Your task to perform on an android device: It has been many years since I studied math, and I have forgotten even the basic concepts of math. I decided to learn the basics of algebra, so I learned the basic concepts of algebra basics in the Khan Academy app.
Image 0: 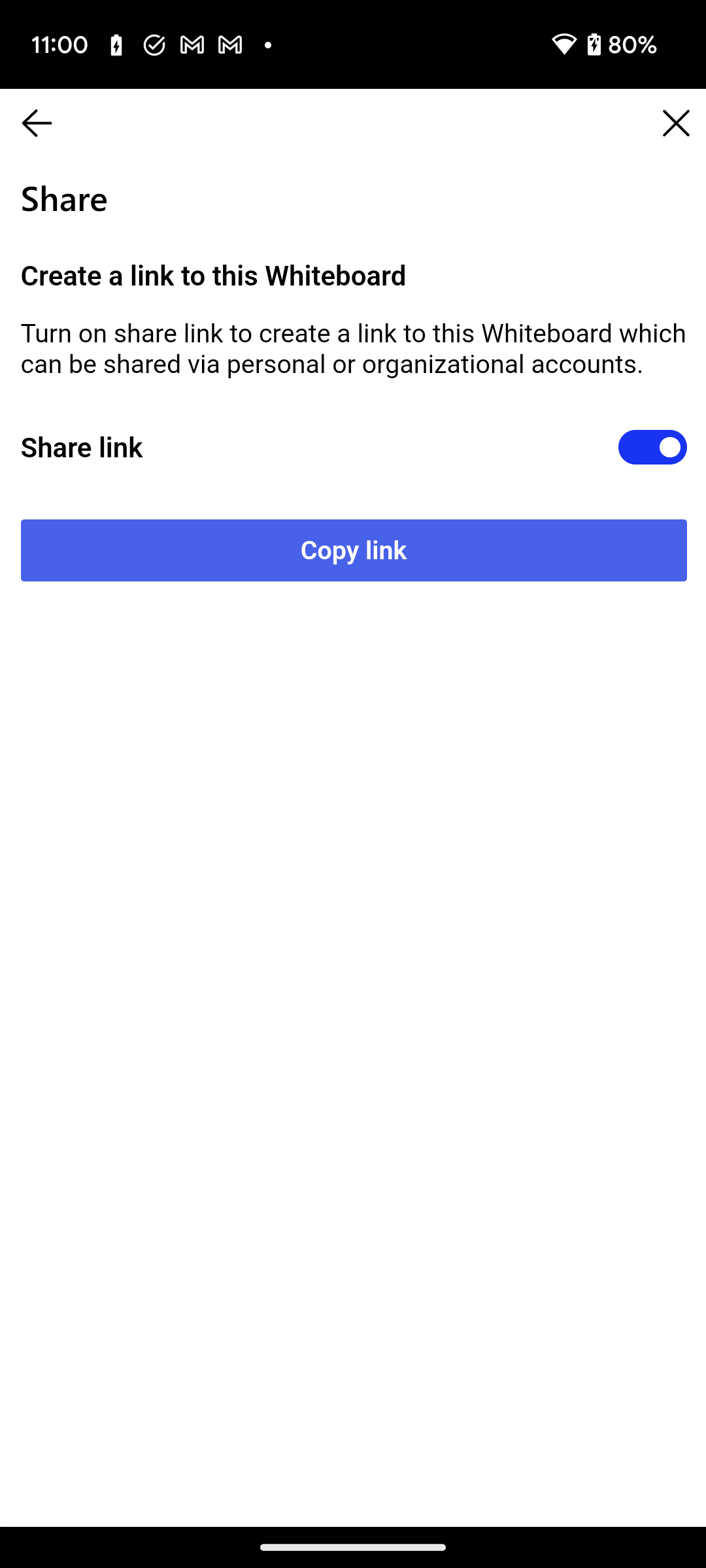
Open the Khan Academy app.
Step 0: open app "Khan Academy"
Image 1: 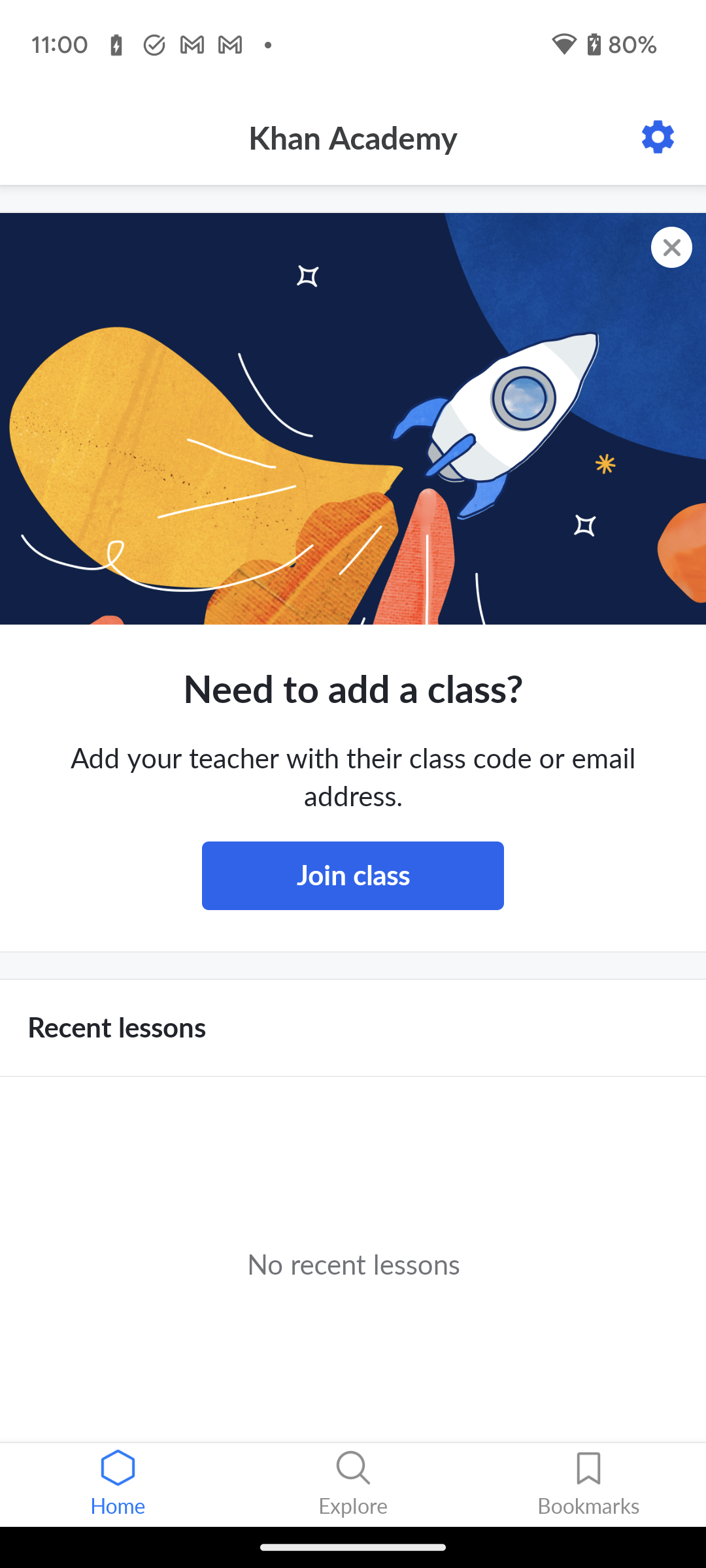
Click on the Explore tab at the bottom of the screen to search for the algebra basics.
Step 1: click (353, 1484)
Image 2: 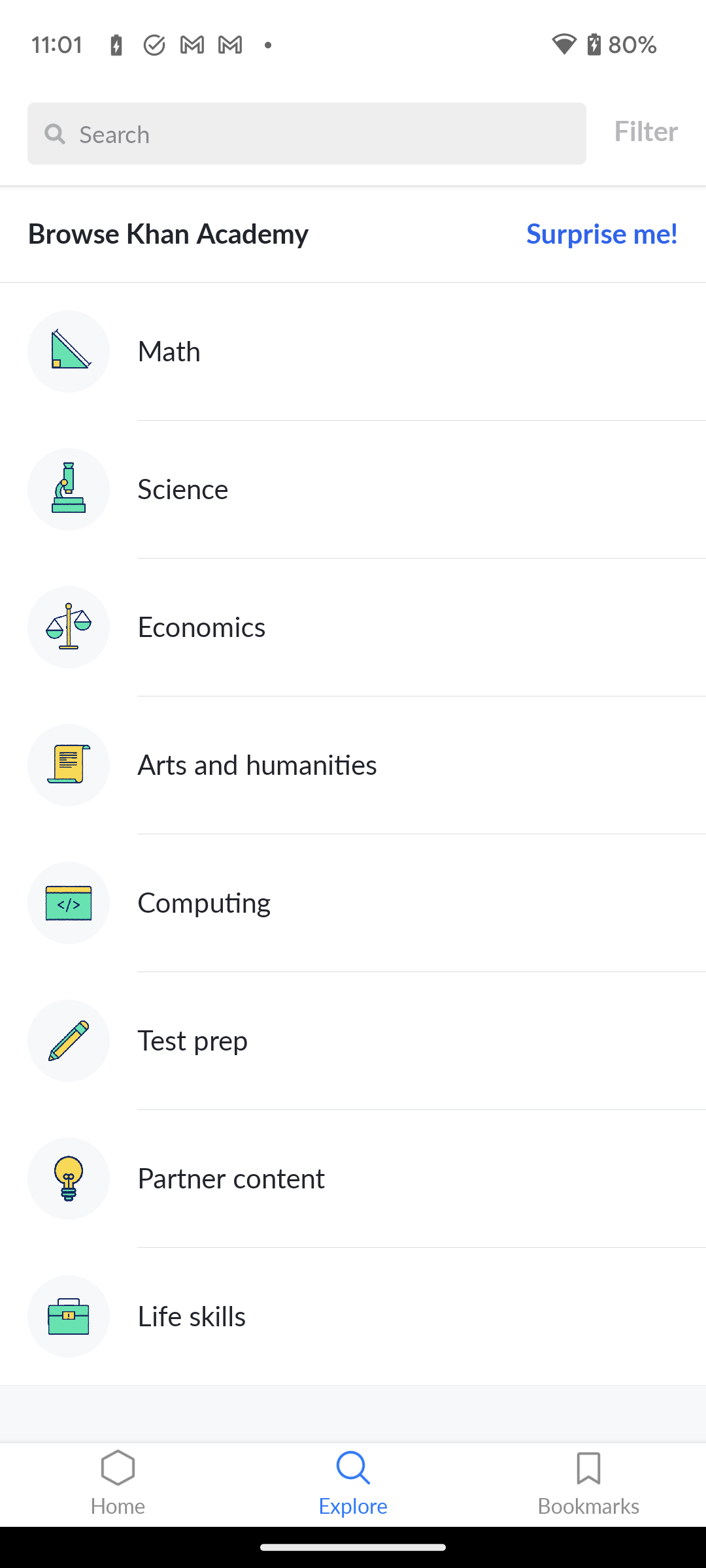
Click on the Math option to select the subject.
Step 2: click (394, 351)
Image 3: 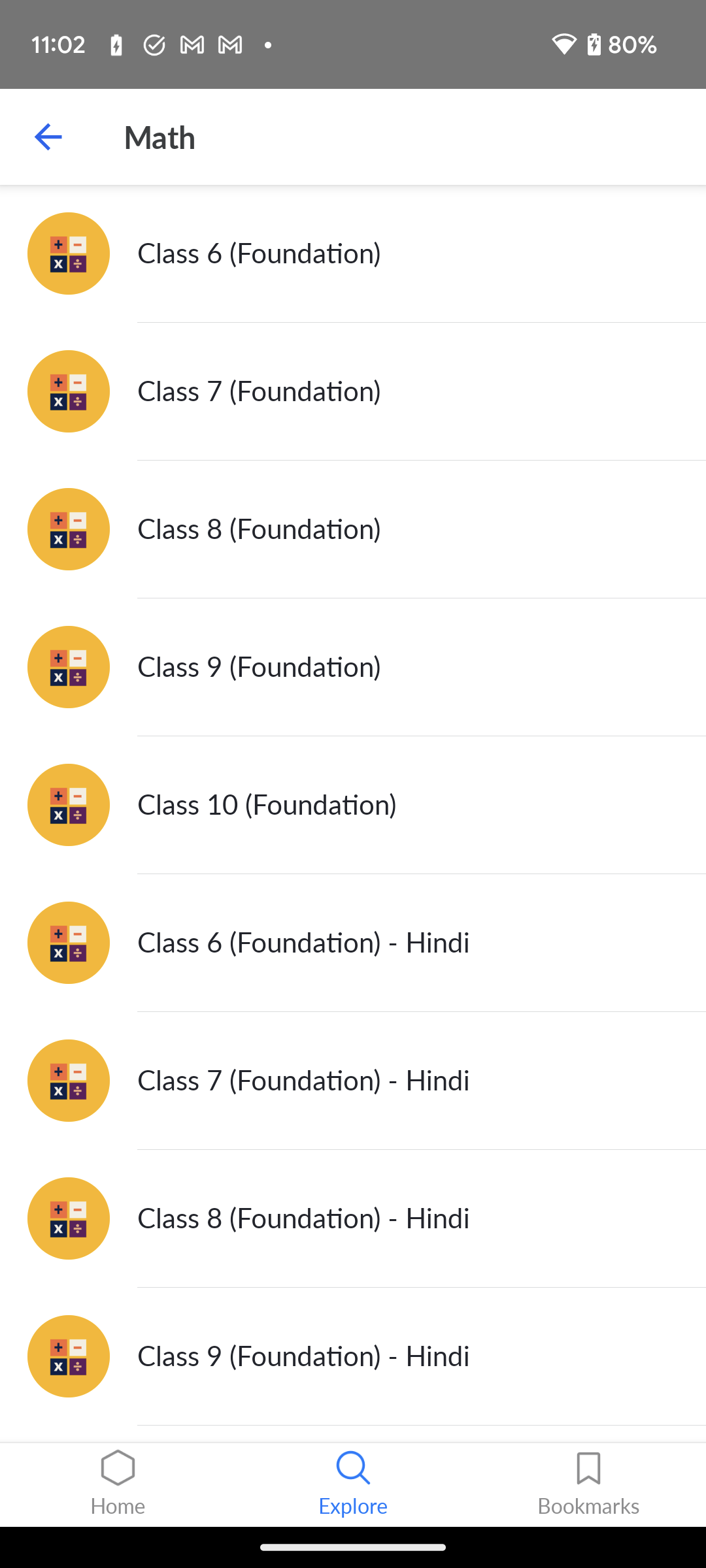
Scroll down to view algebra basics option.
Step 3: scroll down
Image 4: 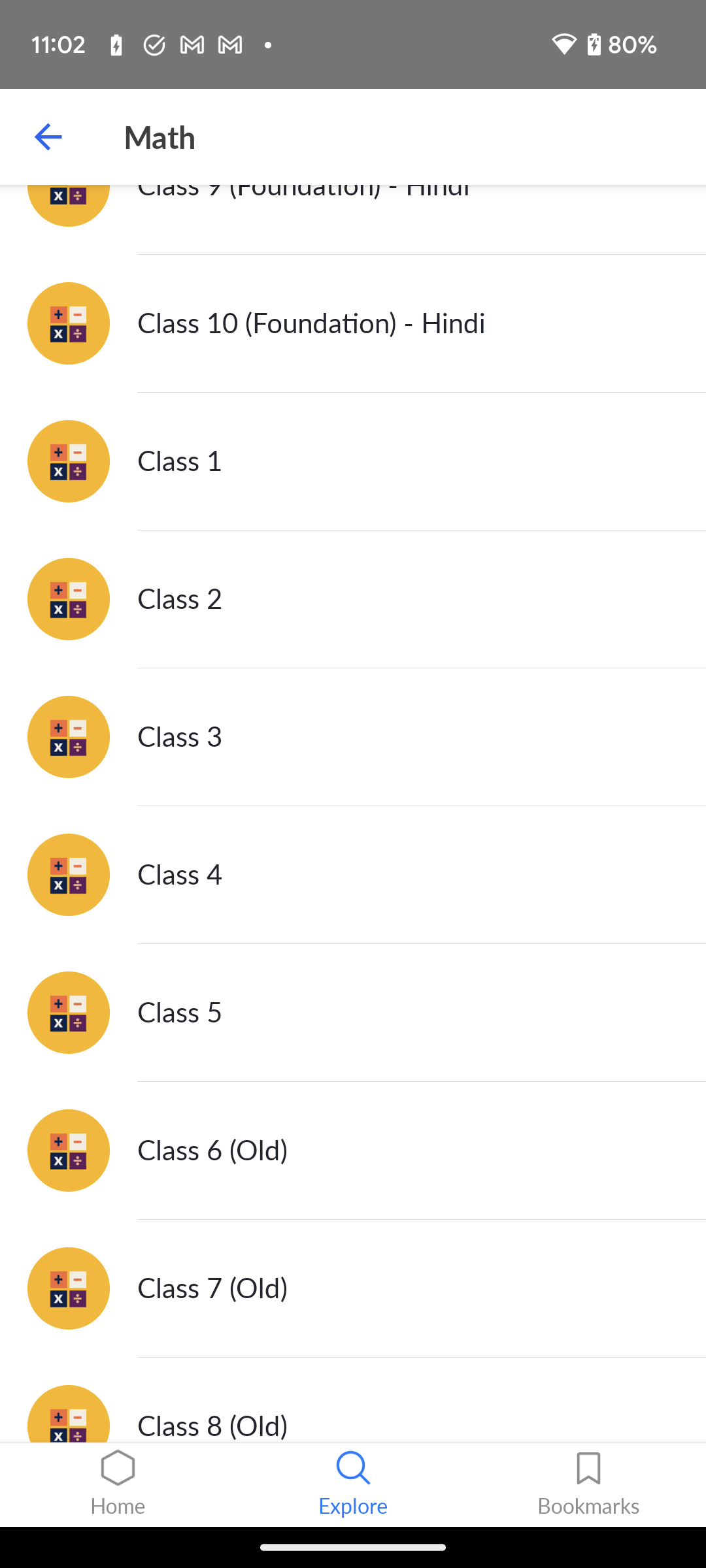
Scroll down to view algebra basics option.
Step 4: scroll down
Image 5: 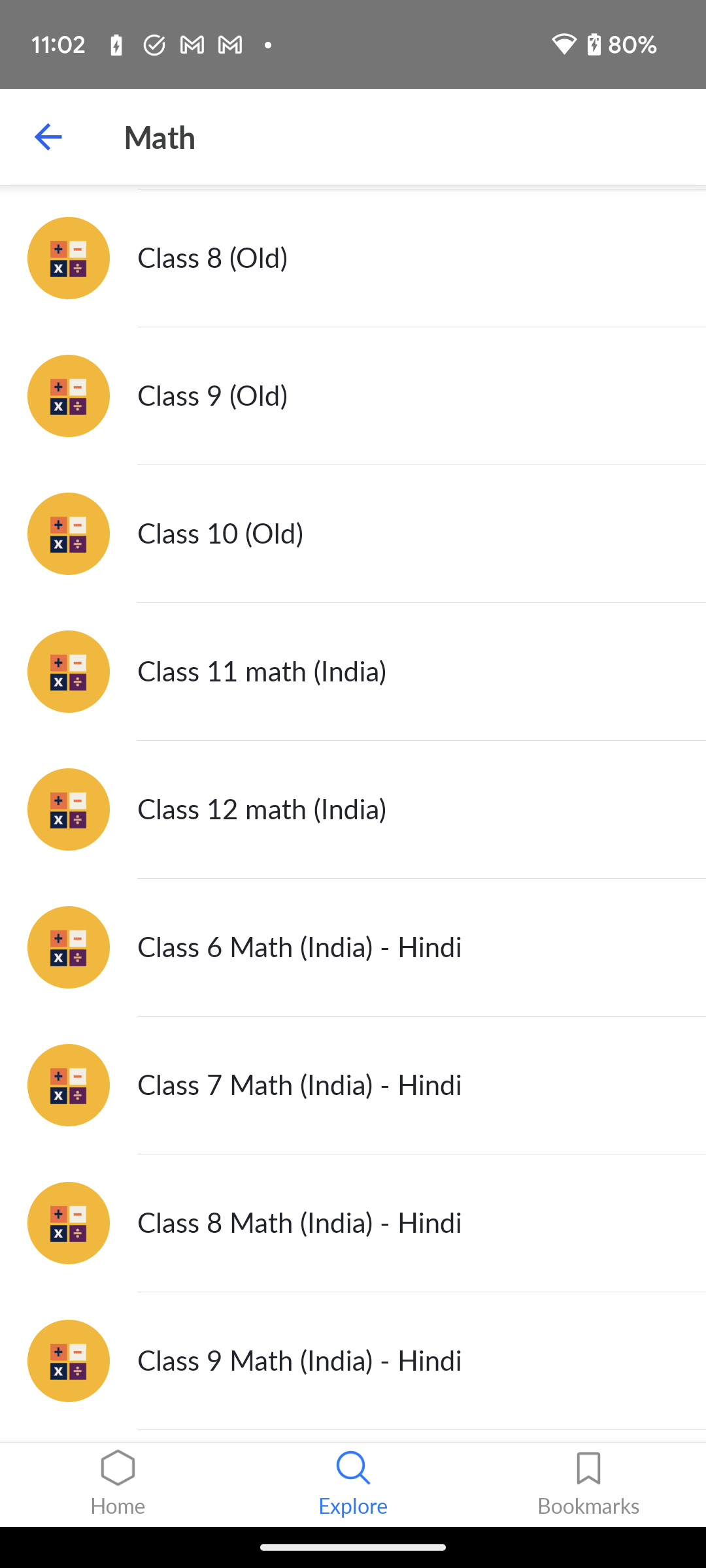
Scroll down to view algebra basics option.
Step 5: scroll down
Image 6: 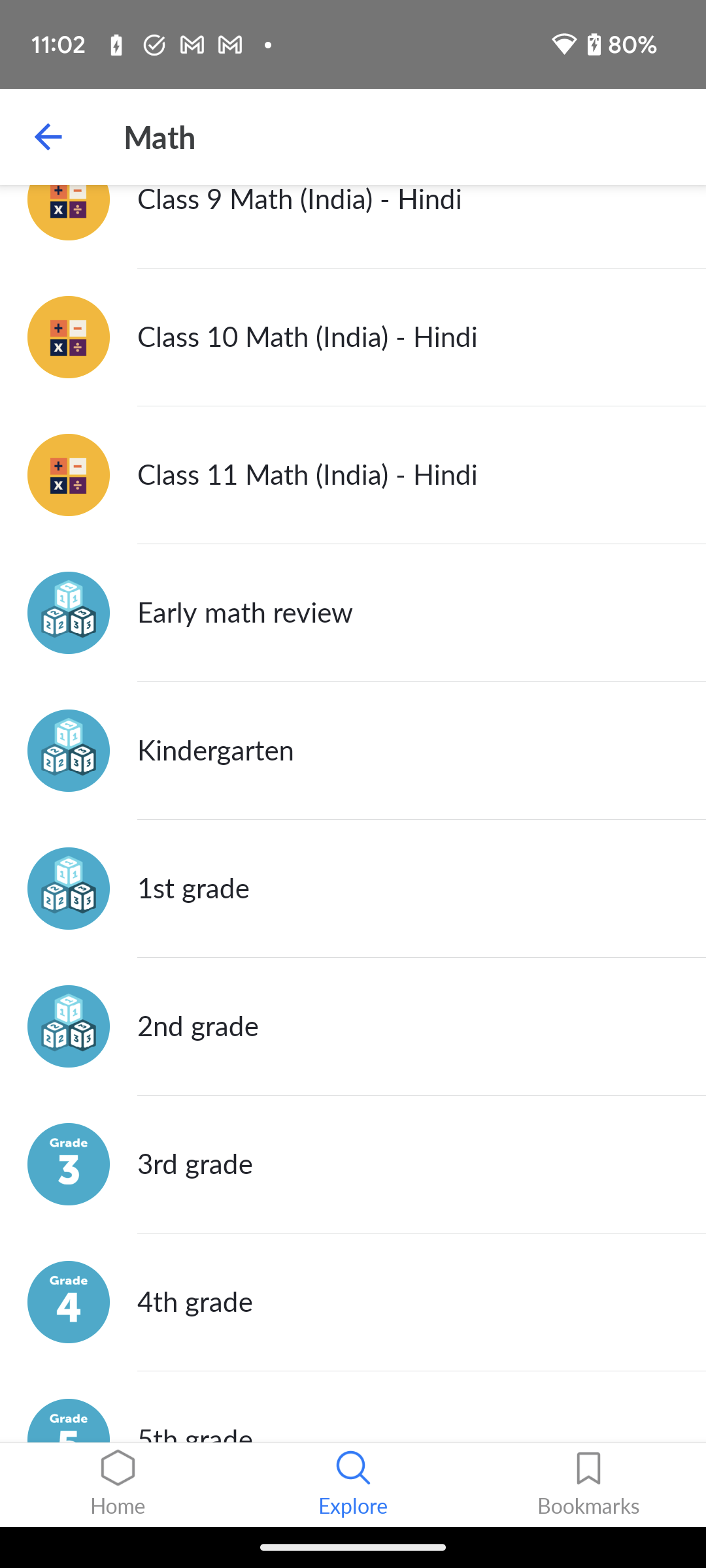
Scroll down to view algebra basics option.
Step 6: scroll down
Image 7: 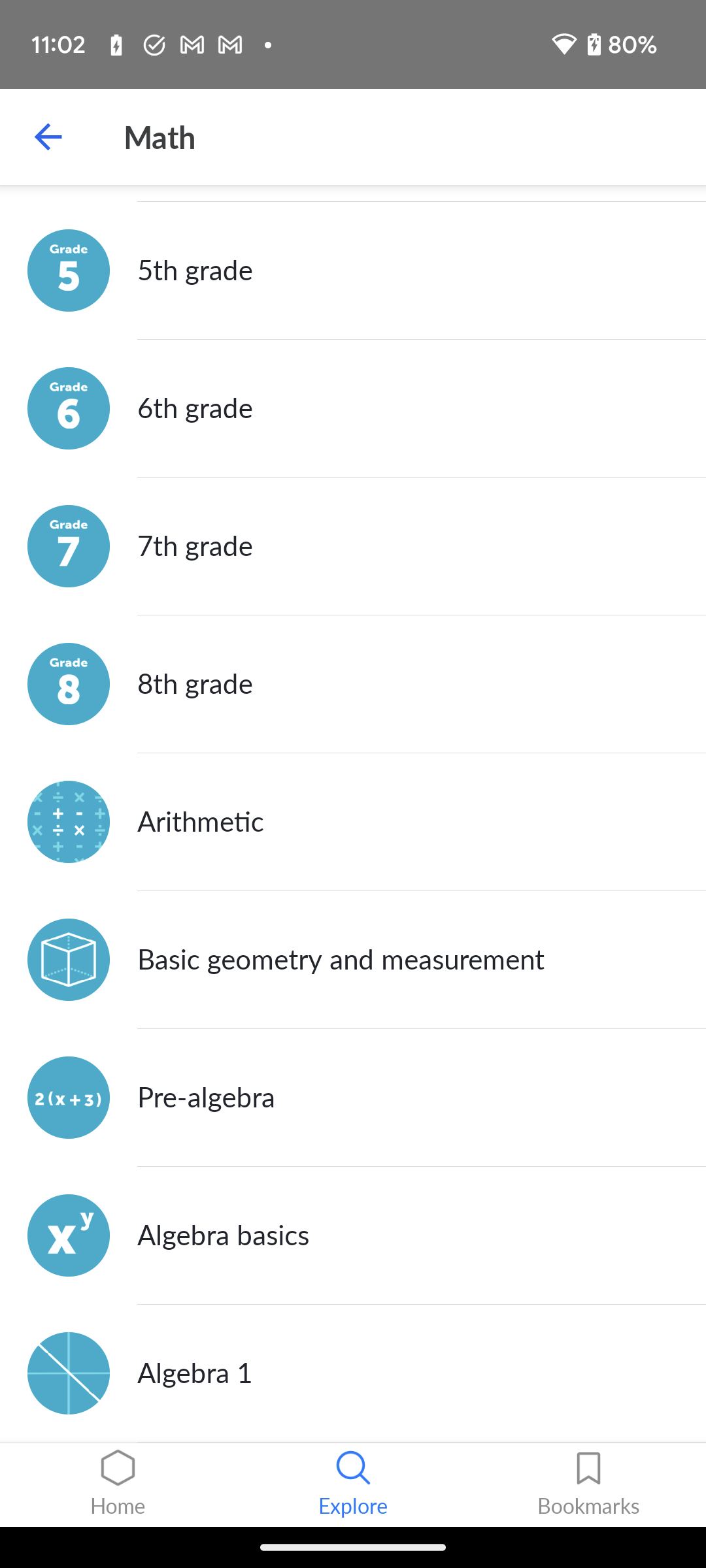
Click on the Algebra basics option to select this option.
Step 7: click (394, 1235)
Image 8: 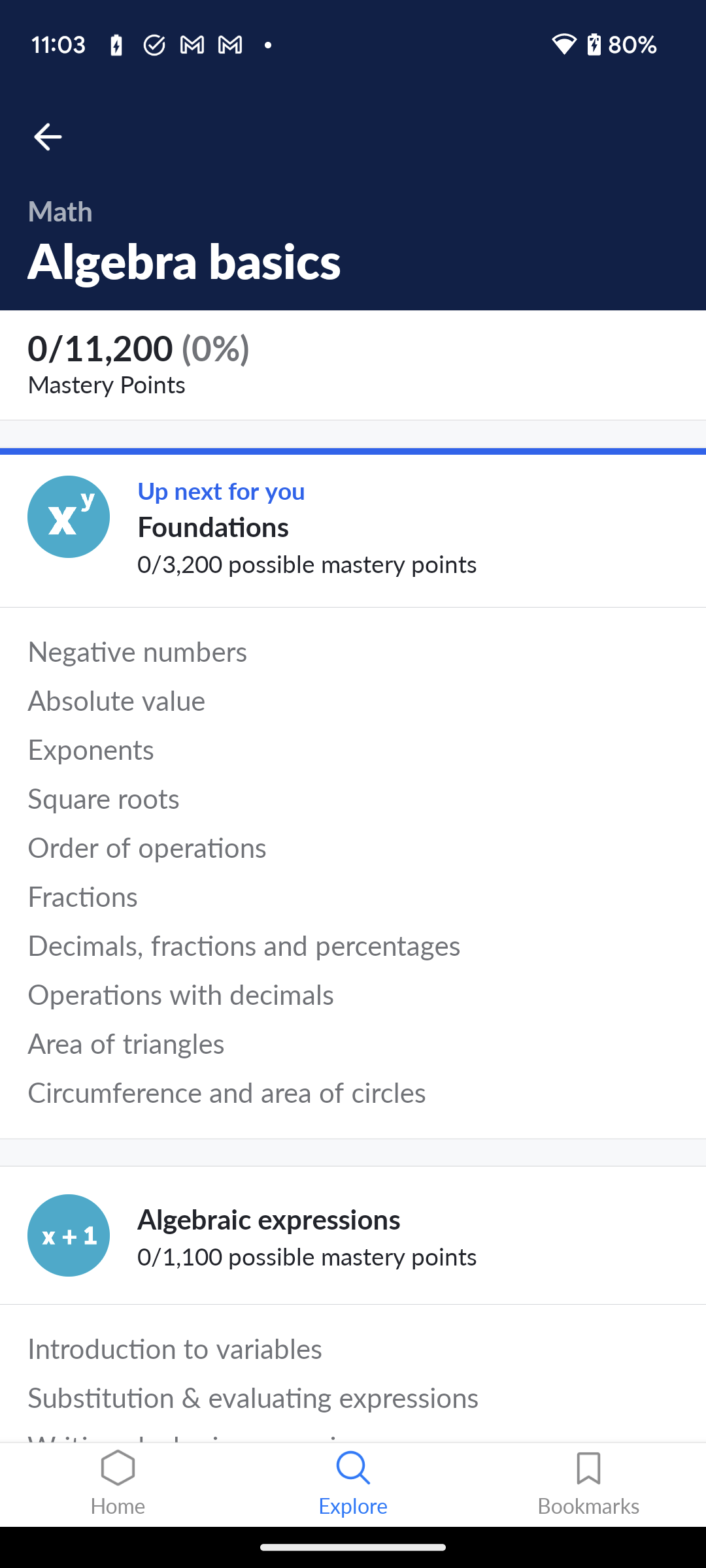
Click on the Foundations section to start learning of algebra basics.
Step 8: click (394, 527)
Image 9: 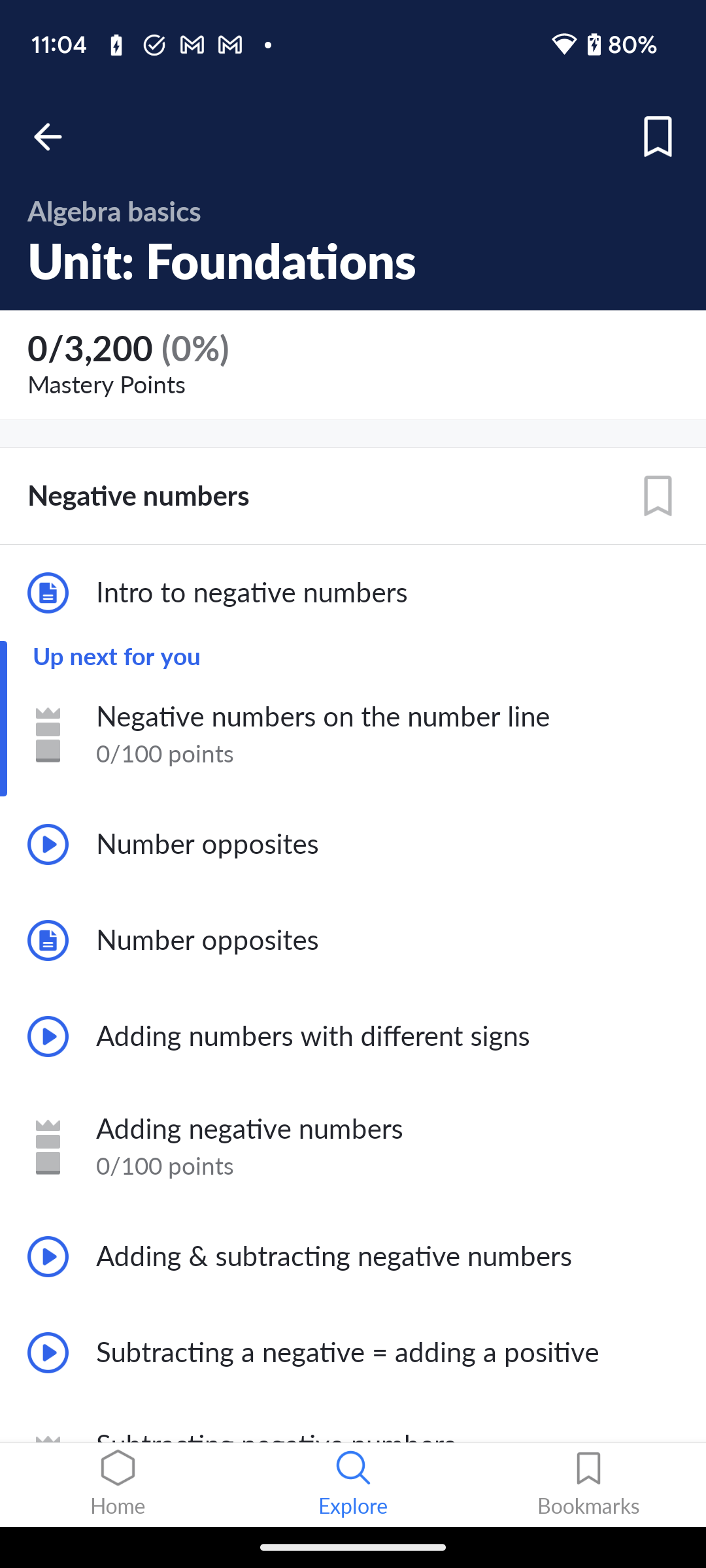
Click on the Intro to negative numbers section to learn the basic concept.
Step 9: click (387, 593)